Your task to perform on an android device: In the Expedia app, search for Grand Hyatt Incheon in Seoul from August 10–23 to August 20–23
Image 0: 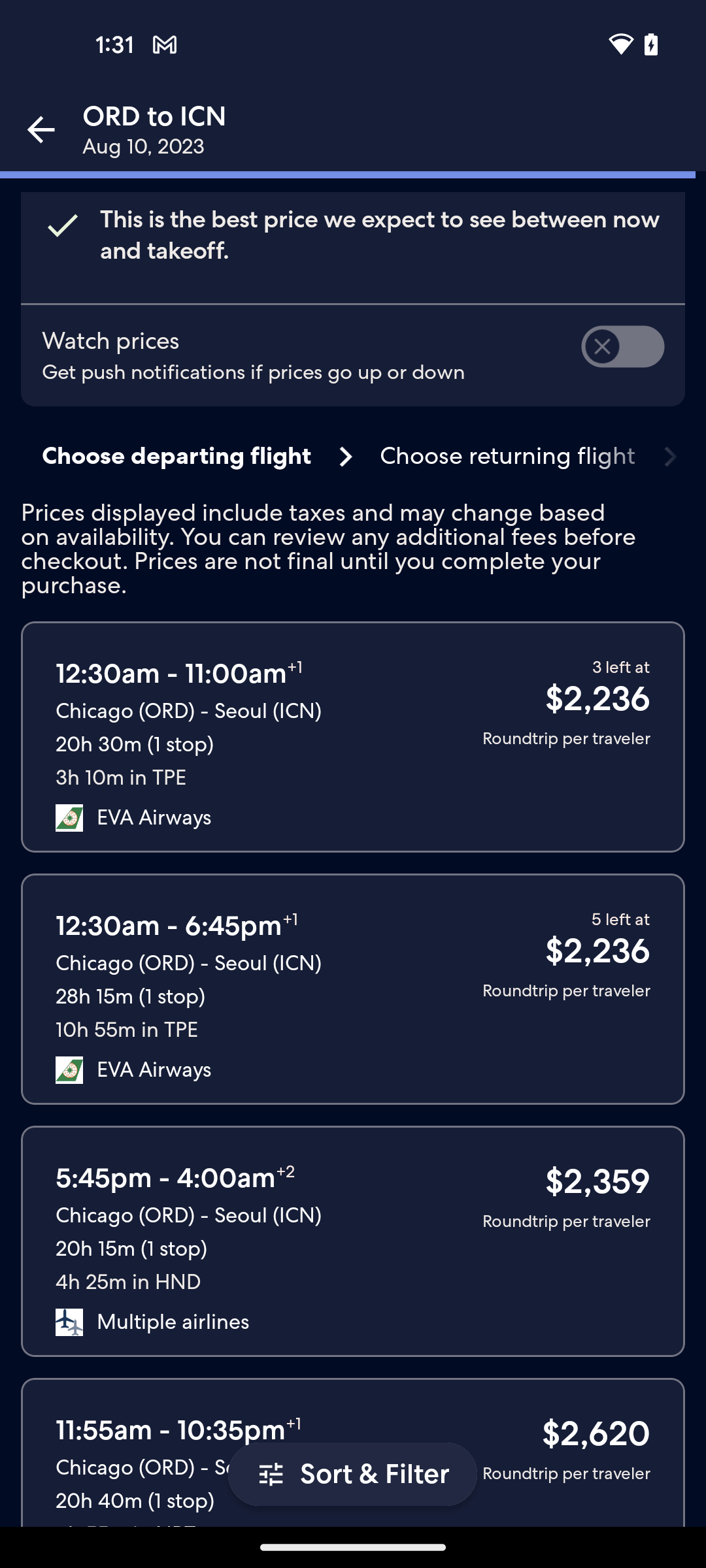
Go back to the previous page
Step 0: press back button
Image 1: 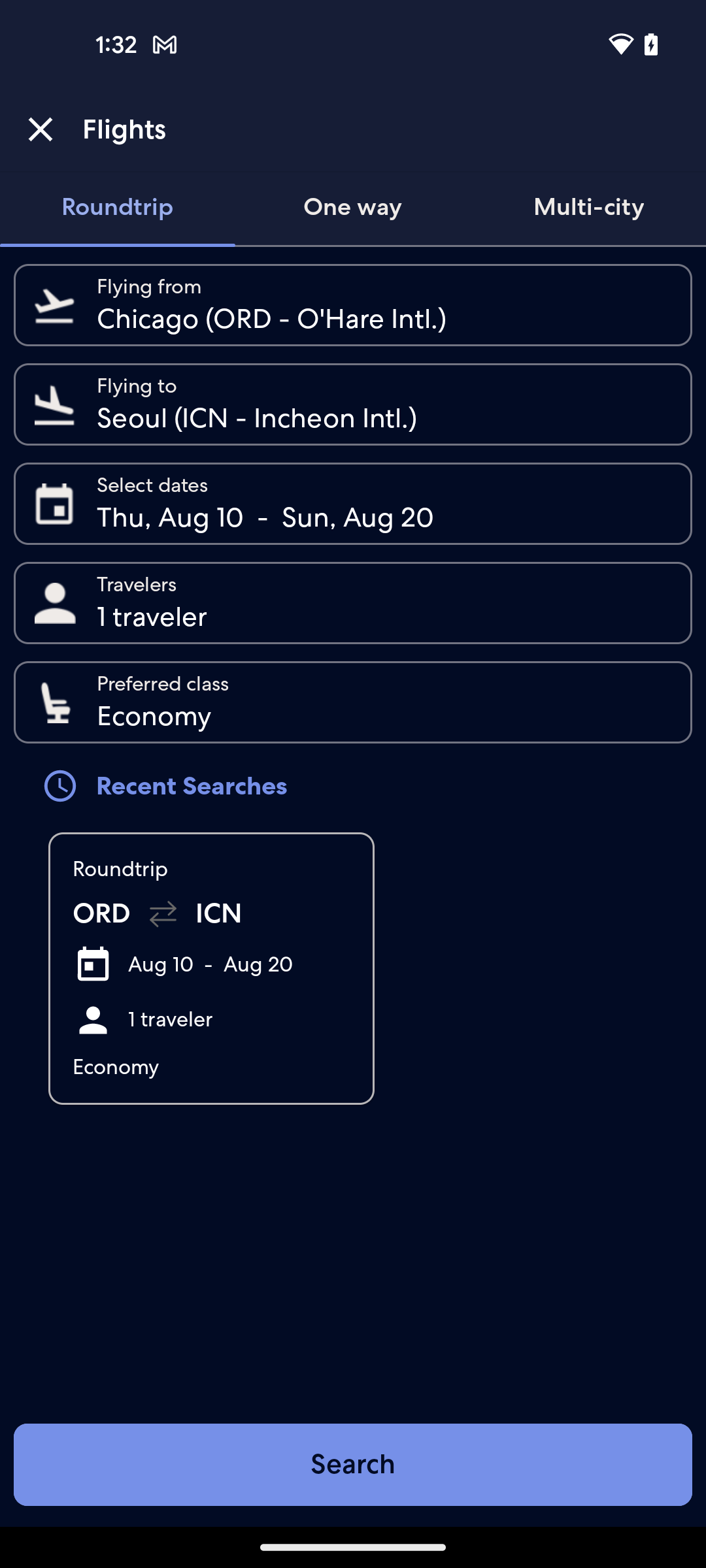
Go back to the previous page
Step 1: press back button
Image 3: 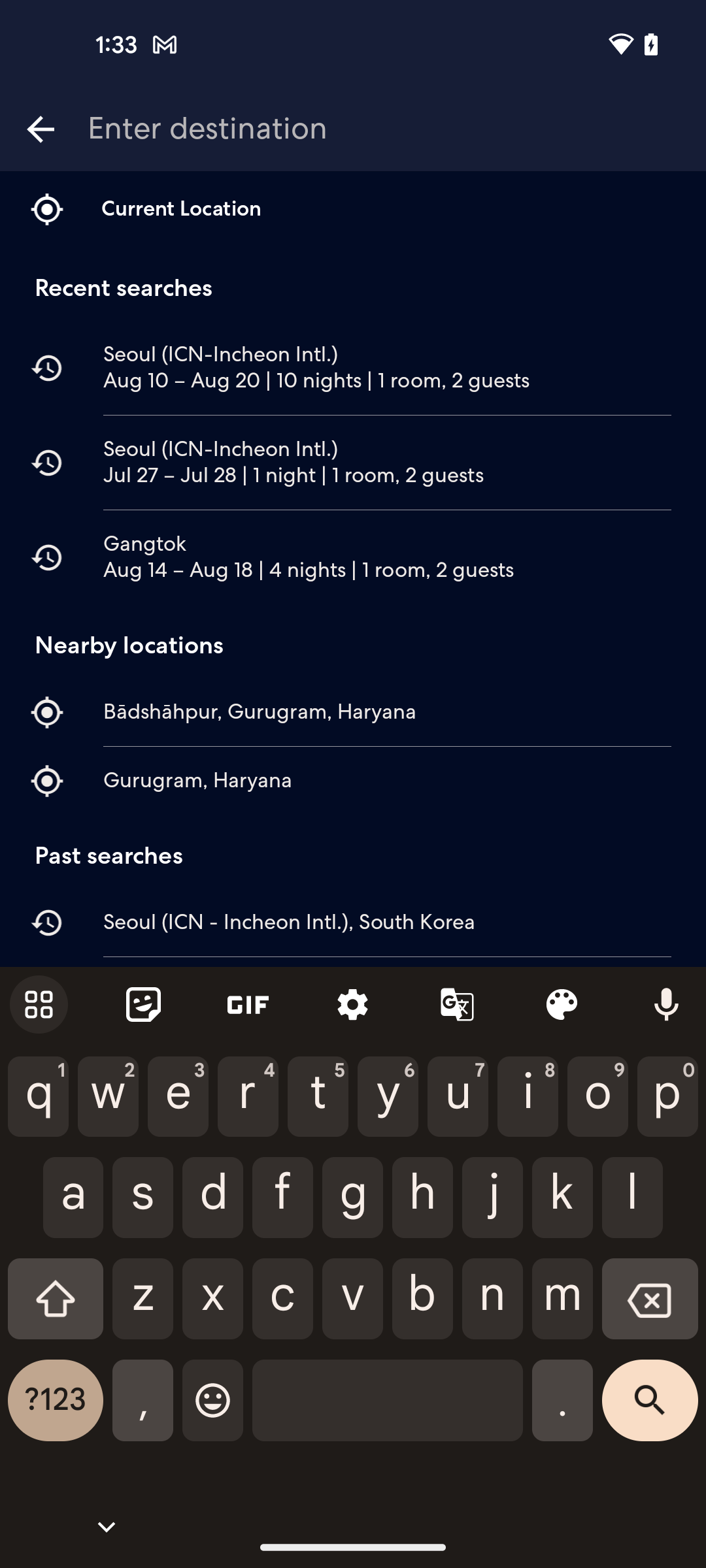
Select the destination to seoul
Step 3: type "Seoul"
Image 5: 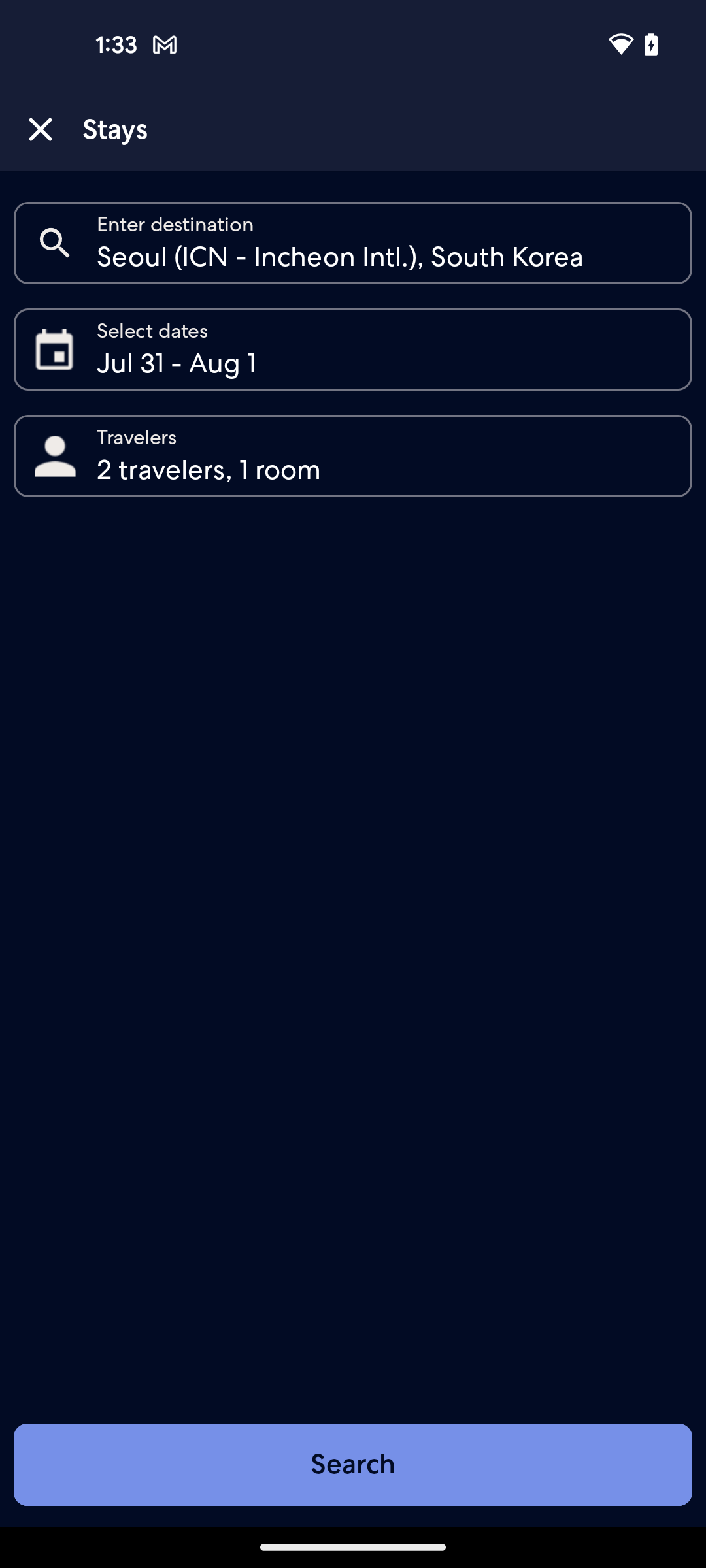
Click on the date section
Step 5: click (384, 350)
Image 6: 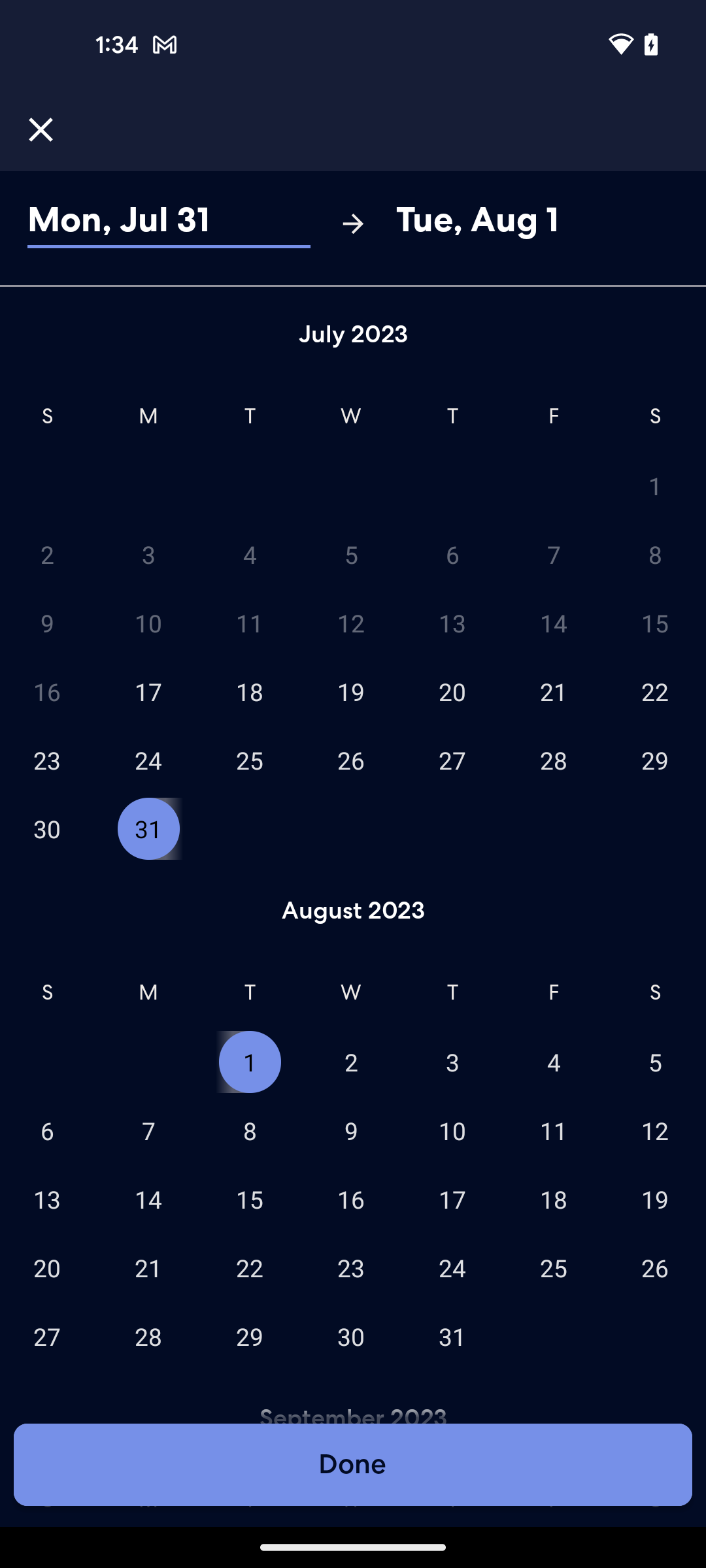
Select the check in date to 10 august
Step 6: click (452, 1130)
Image 8: 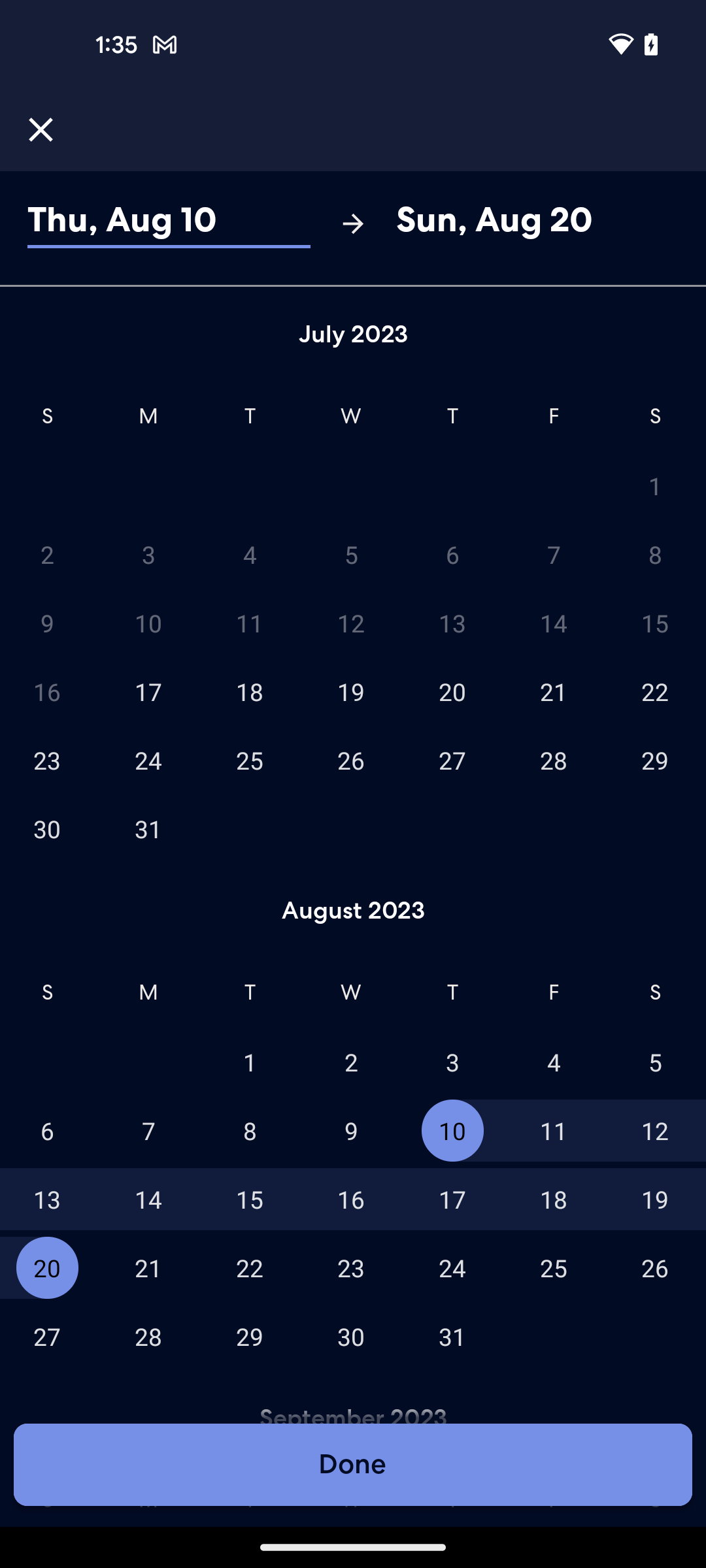
Click on the done button at the bottom of the screen
Step 8: click (352, 1464)
Image 9: 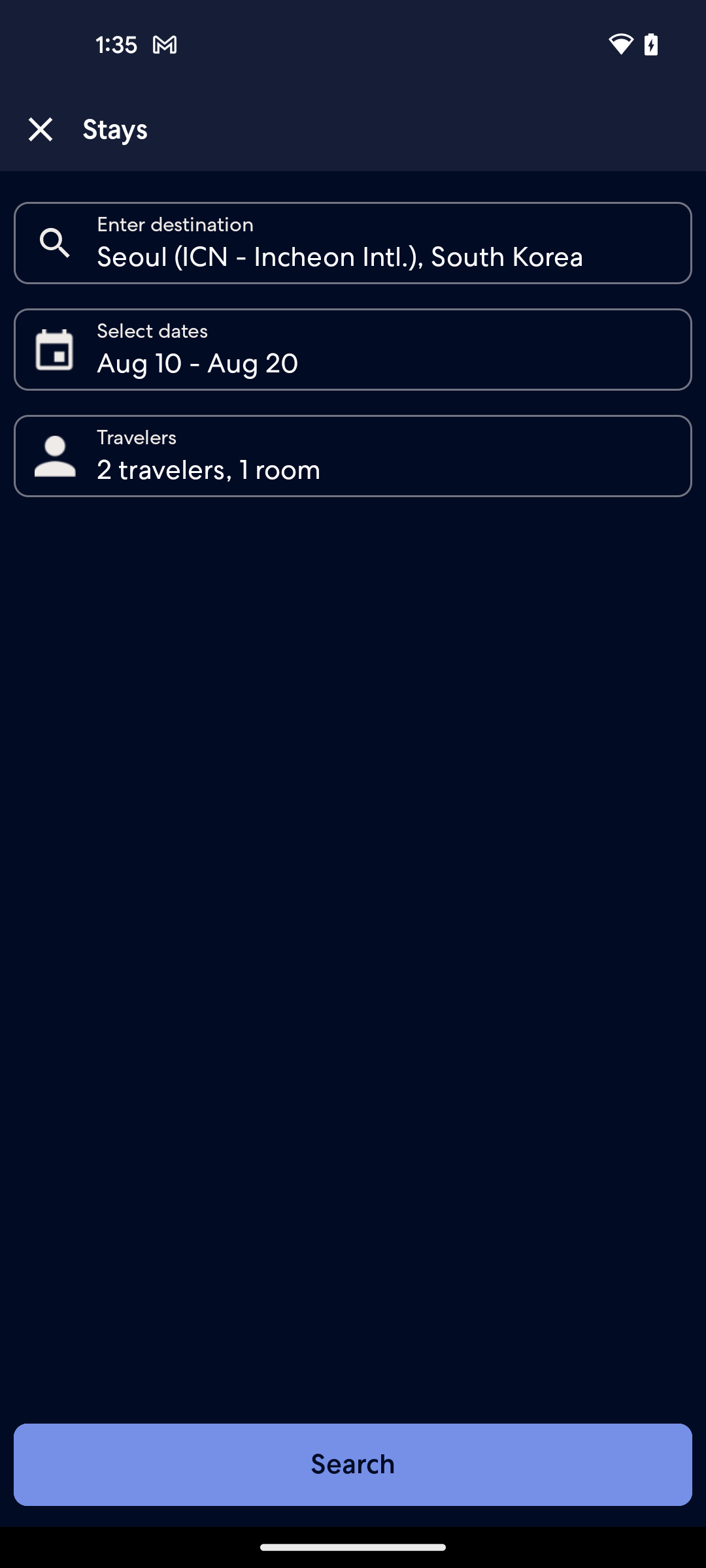
Click on the search button at the bottom of the screen
Step 9: click (353, 1464)
Image 10: 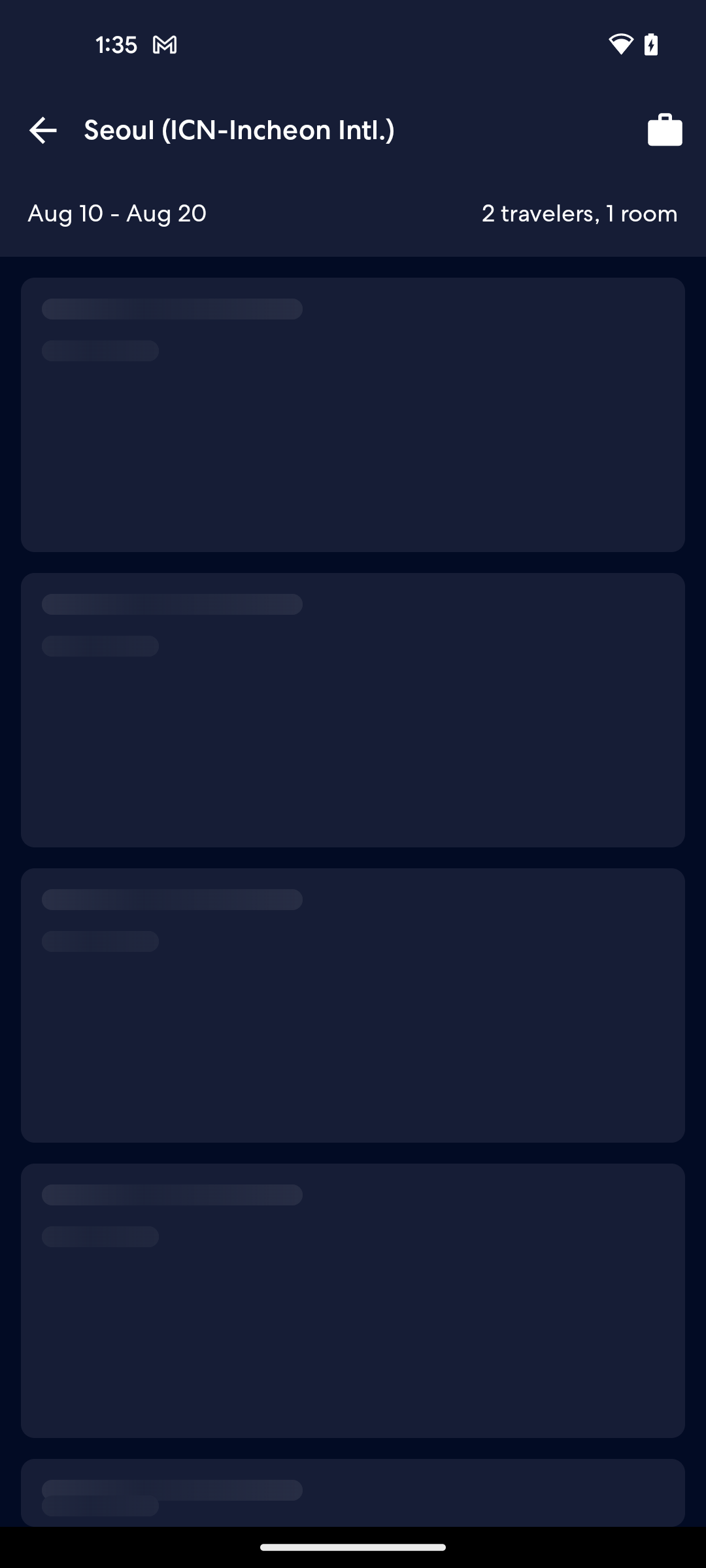
Click on the search button at the bottom of the screen
Step 10: wait